Your task to perform on an android device: Open Weather & Radar app and share the weather forecast for Leh, India with dbwscratch.test.id10@gmail.com.
Image 0: 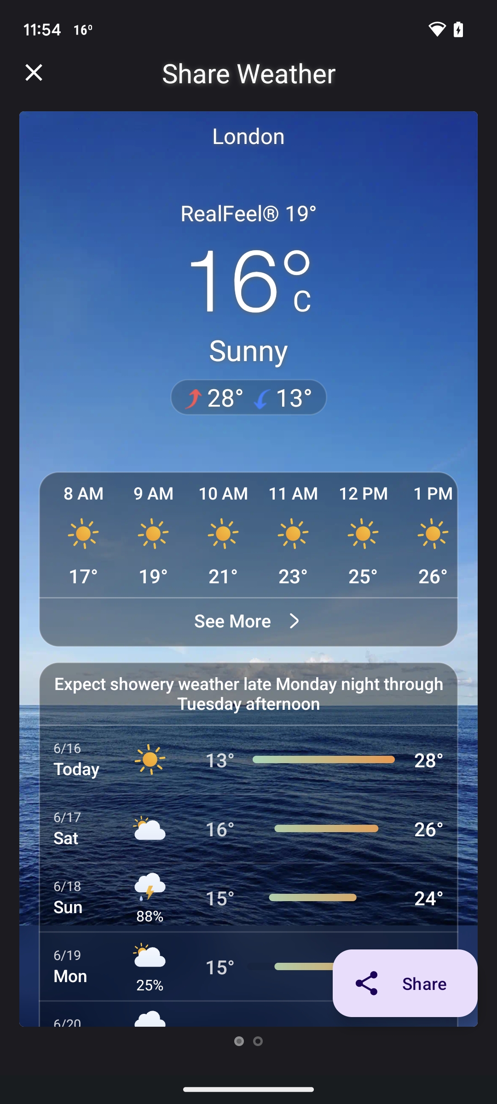
Open Weather & Radar app
Step 0: open app "Weather&Radar"
Image 1: 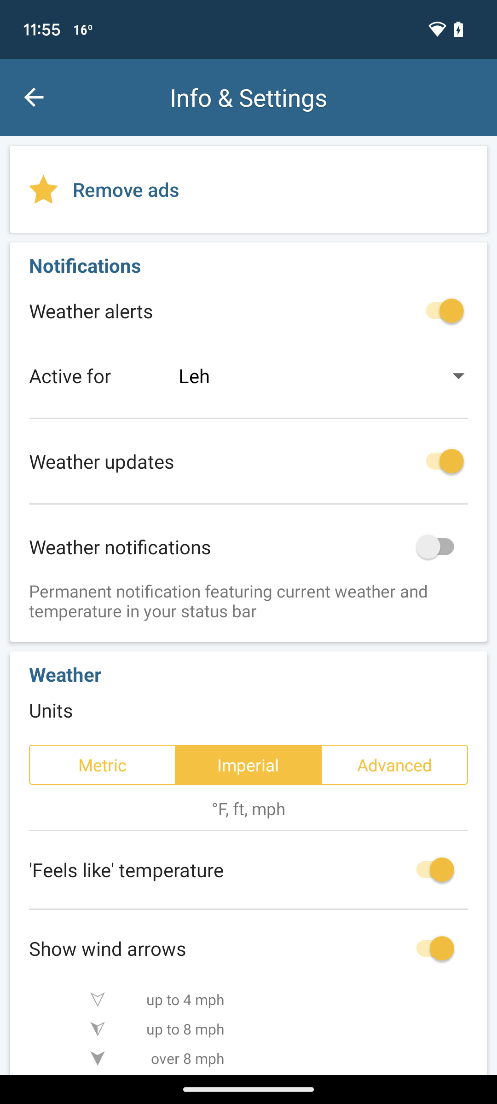
Go back to the previous screen
Step 1: press back button
Image 2: 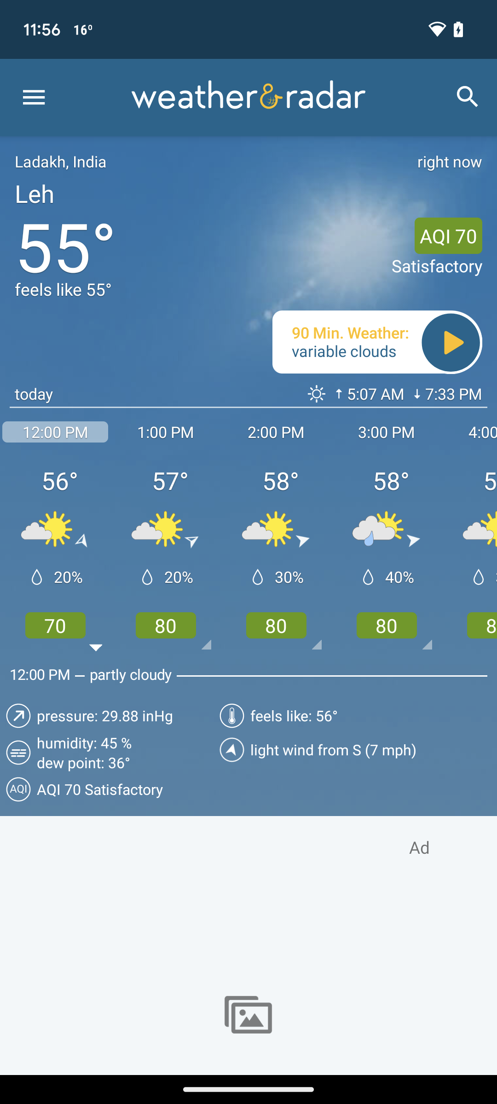
Swipe up
Step 2: scroll down
Image 3: 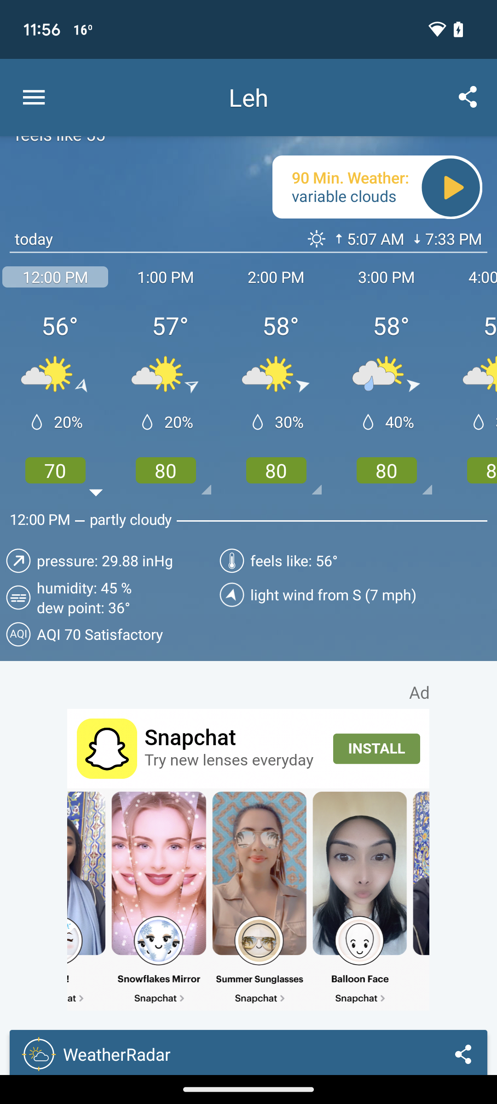
Click on the share icon at the top right corner of the screen
Step 3: click (468, 97)
Image 4: 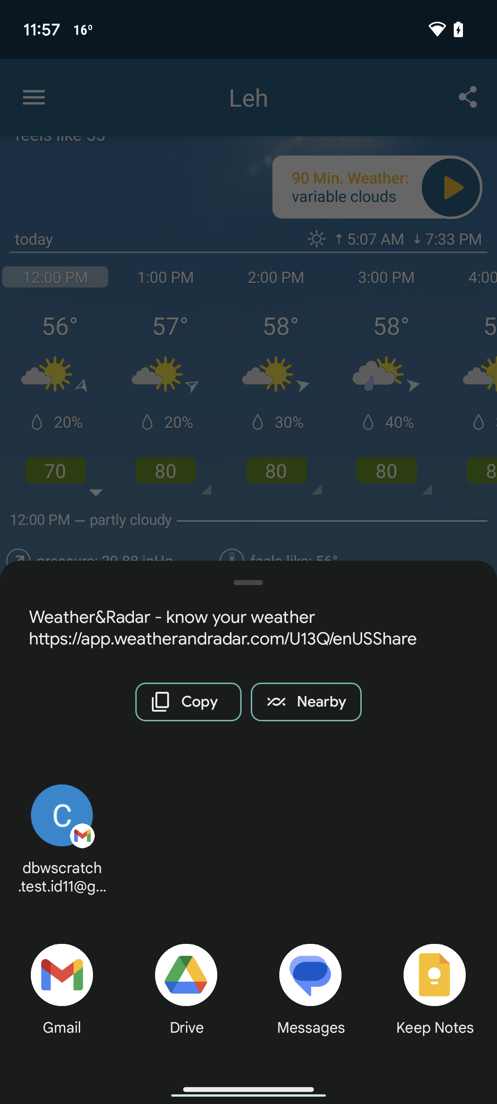
Click on the Gmail option
Step 4: click (62, 993)
Image 5: 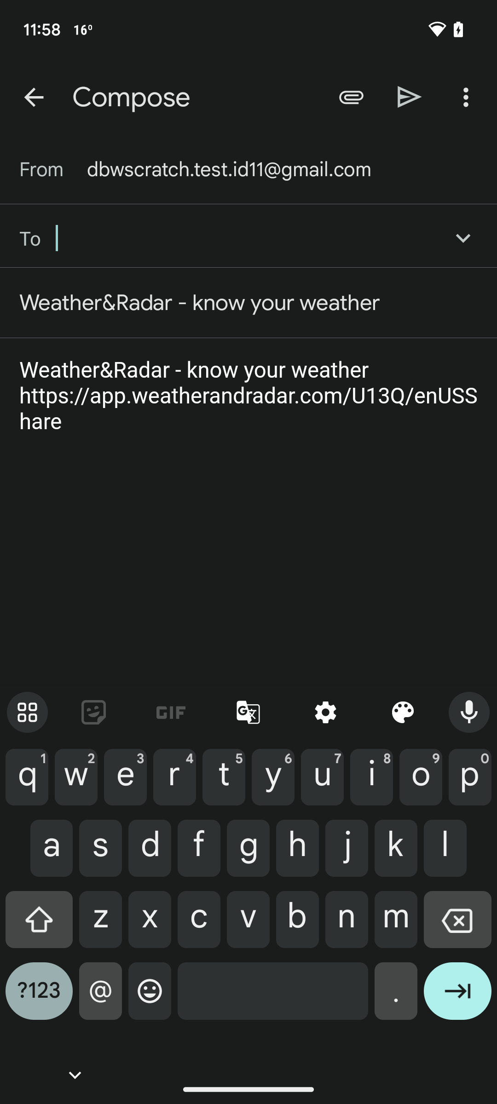
Enter the email id as "dbwscratch.test.id10@gmail.com" in "To" text box
Step 5: type "dbwscratch.test.id10@gmail.com"
Image 6: 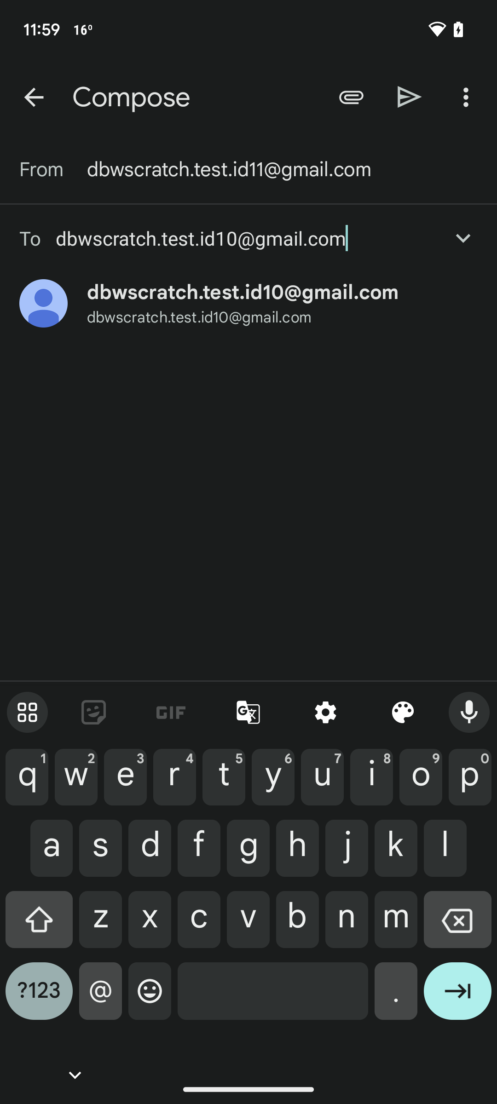
Click on the enter icon on the keyboard
Step 6: click (457, 998)
Image 7: 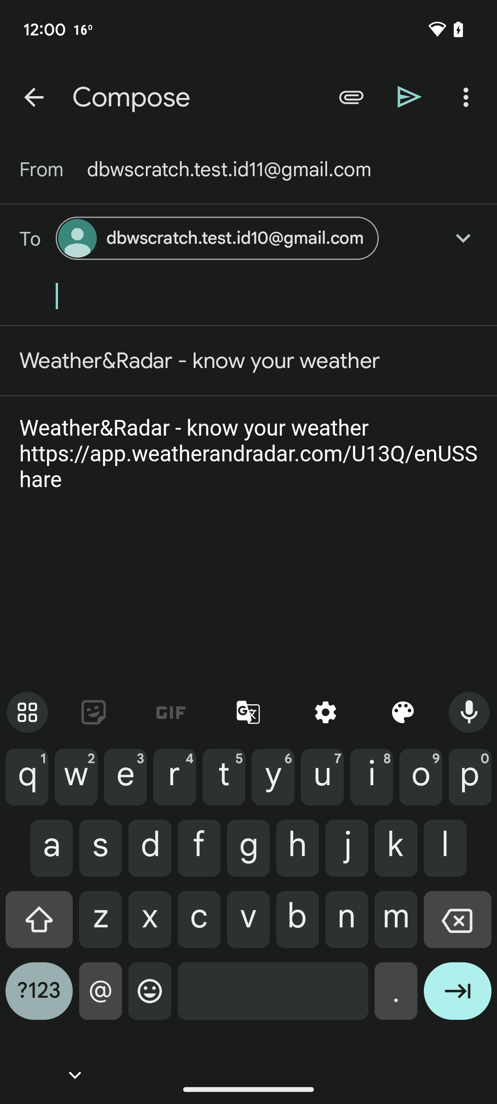
Click on the send icon on the top of the screen
Step 7: click (410, 97)